Your task to perform on an android device: I'm prepared to start the FitAi App's incline push press exercise for the chest regimen on day one. 
Image 0: 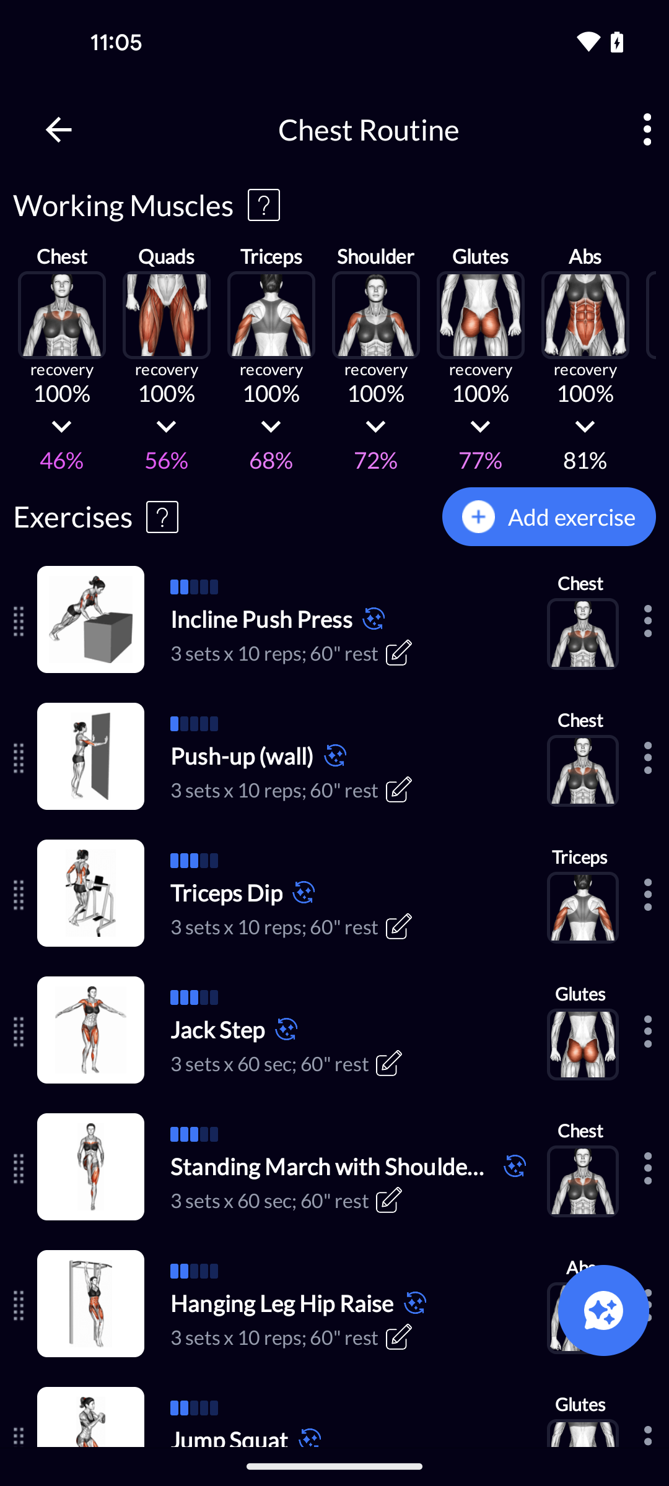
Tap on the incline push press exercise 
Step 0: click (261, 619)